Your task to perform on an android device: I want to add comfortable pu surface rubber bottom men casual hiking shoes to my wish list of must-haves for men. They're my favorite style of shoes.
Image 0: 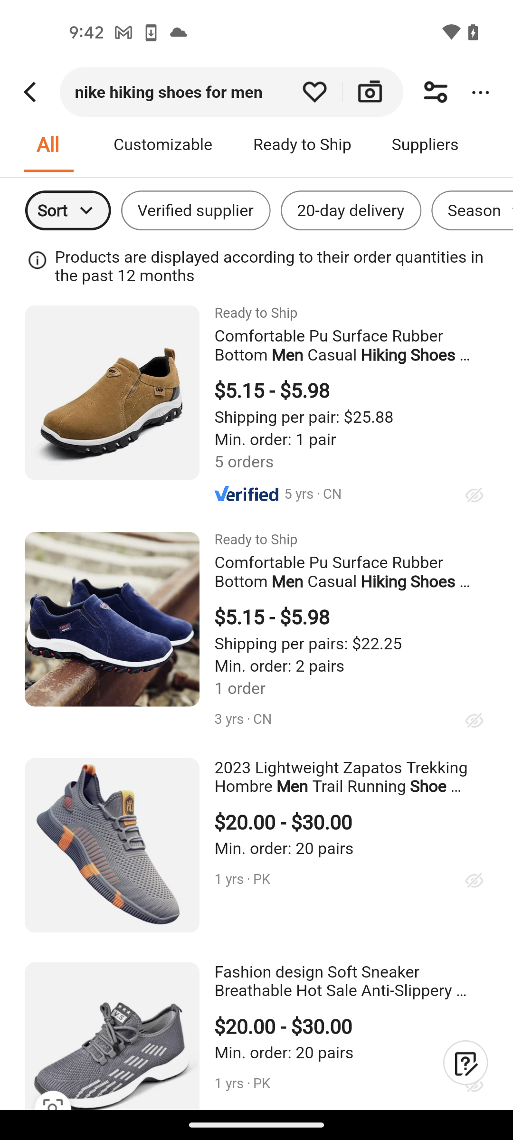
Tap on the comfortable pu surface rubber bottom men casual hiking shoes
Step 0: click (256, 555)
Image 1: 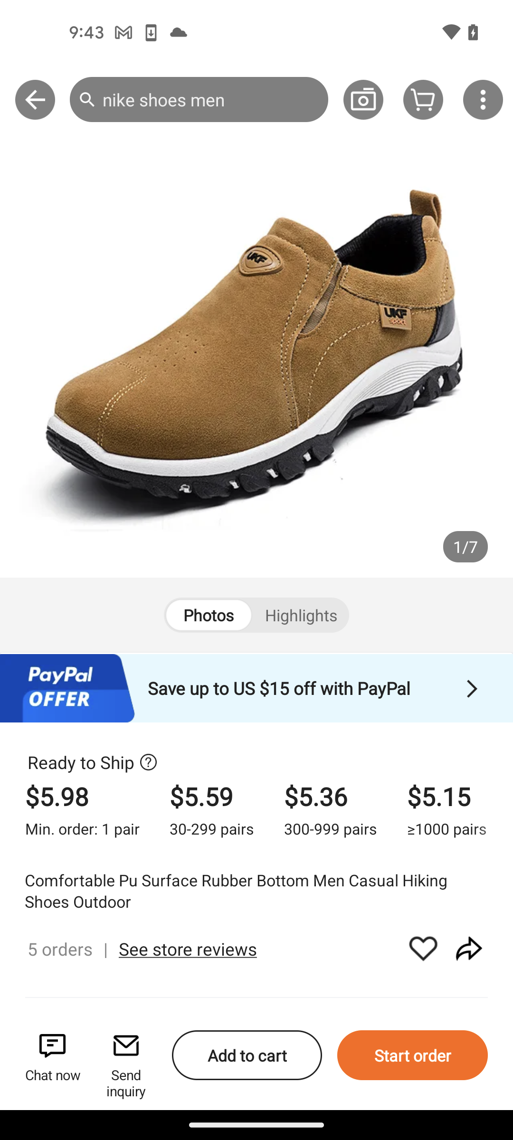
Tap on the heart icon
Step 1: click (423, 949)